Your task to perform on an android device: I want to search for cruise schedule from Gouda port as it is nearby.
Image 0: 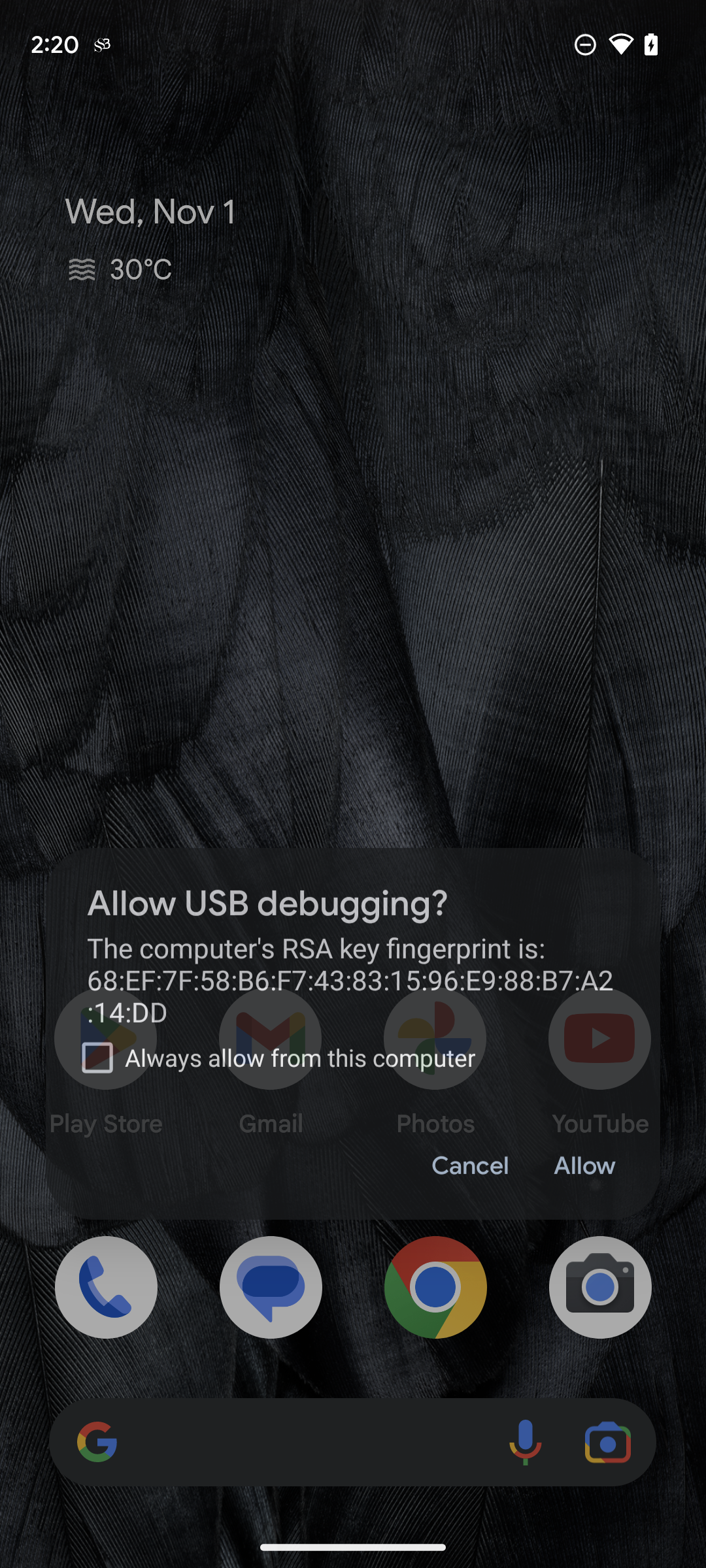
Open the Cruise Mapper app.
Step 0: open app "CruiseMapper"
Image 1: 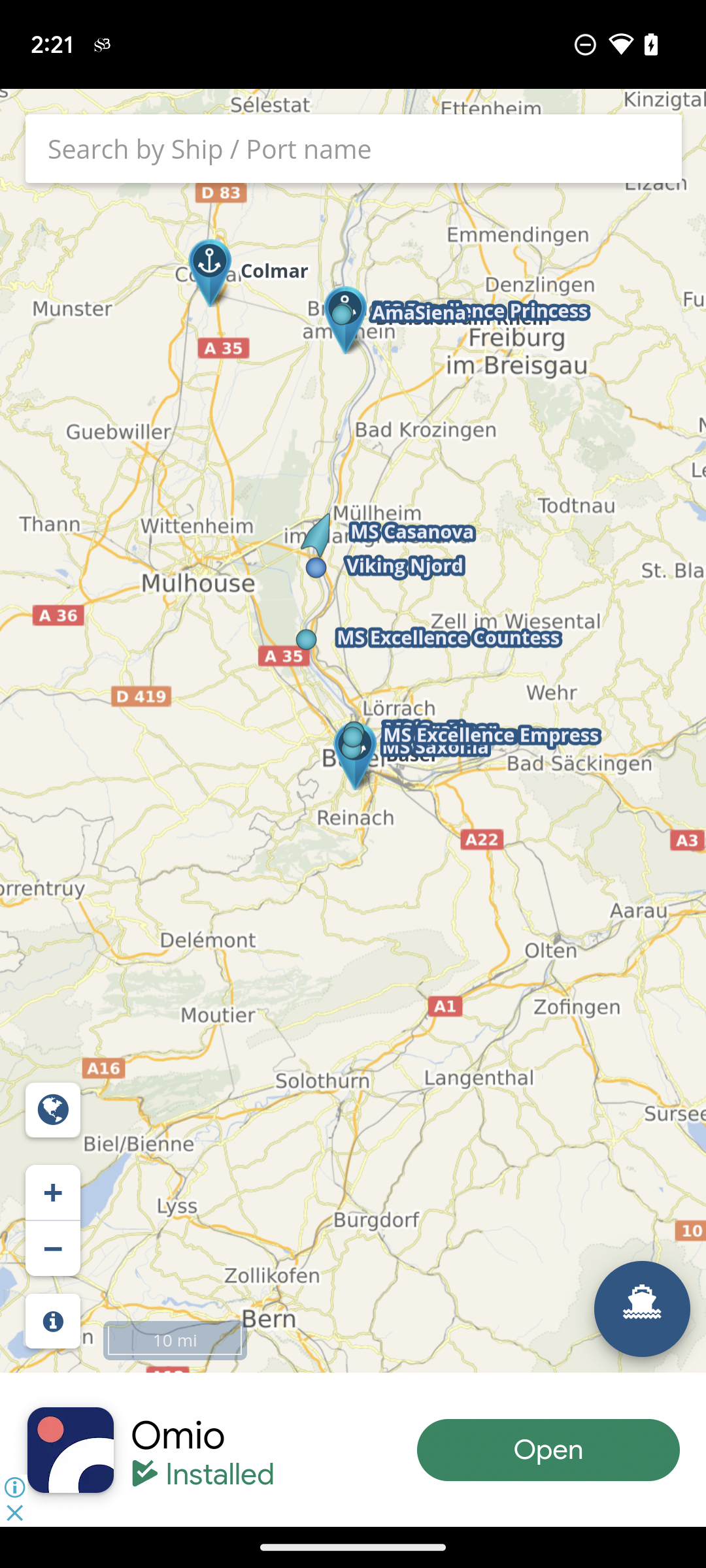
Click on Search box on the top of the screen.
Step 1: click (418, 142)
Image 2: 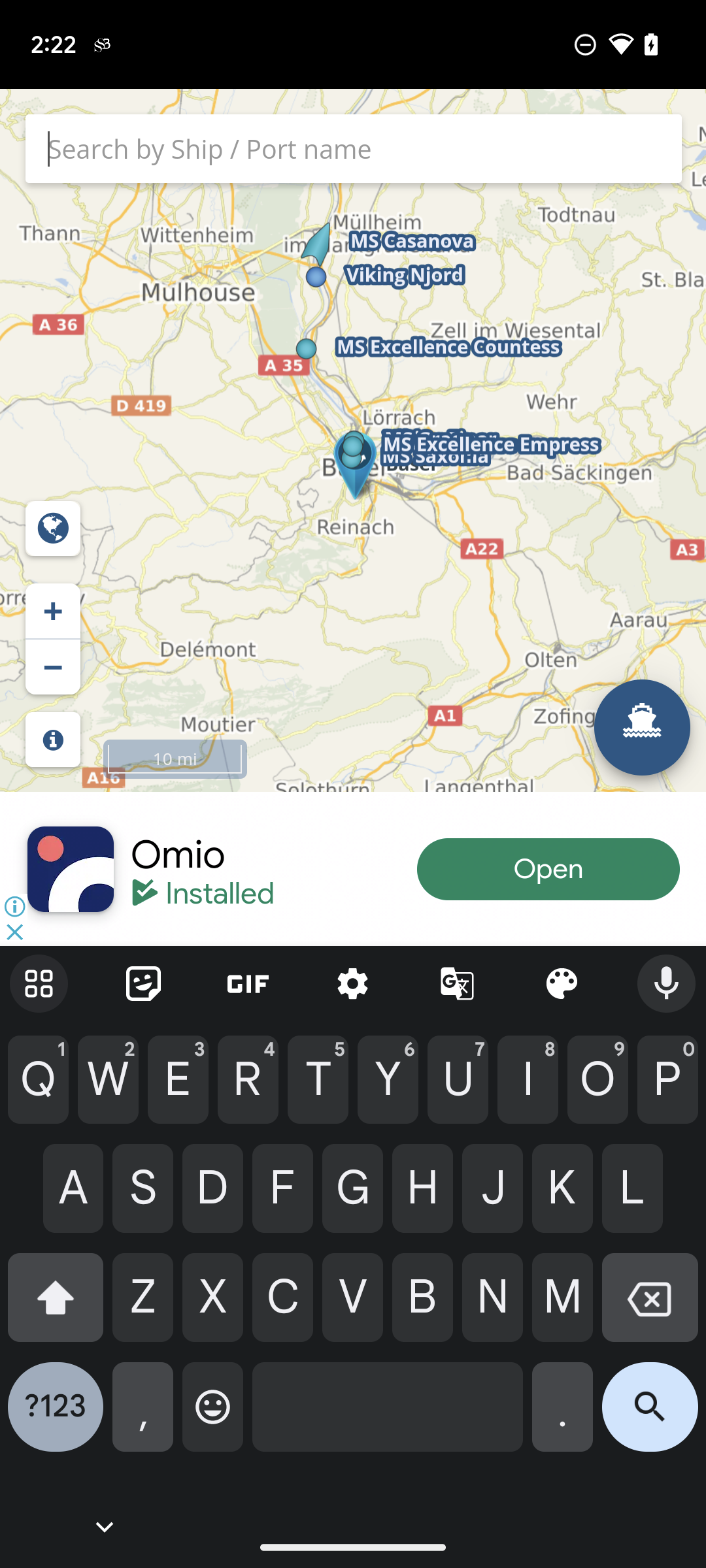
Enter Gouda in the text box.
Step 2: type "Gouda"
Image 3: 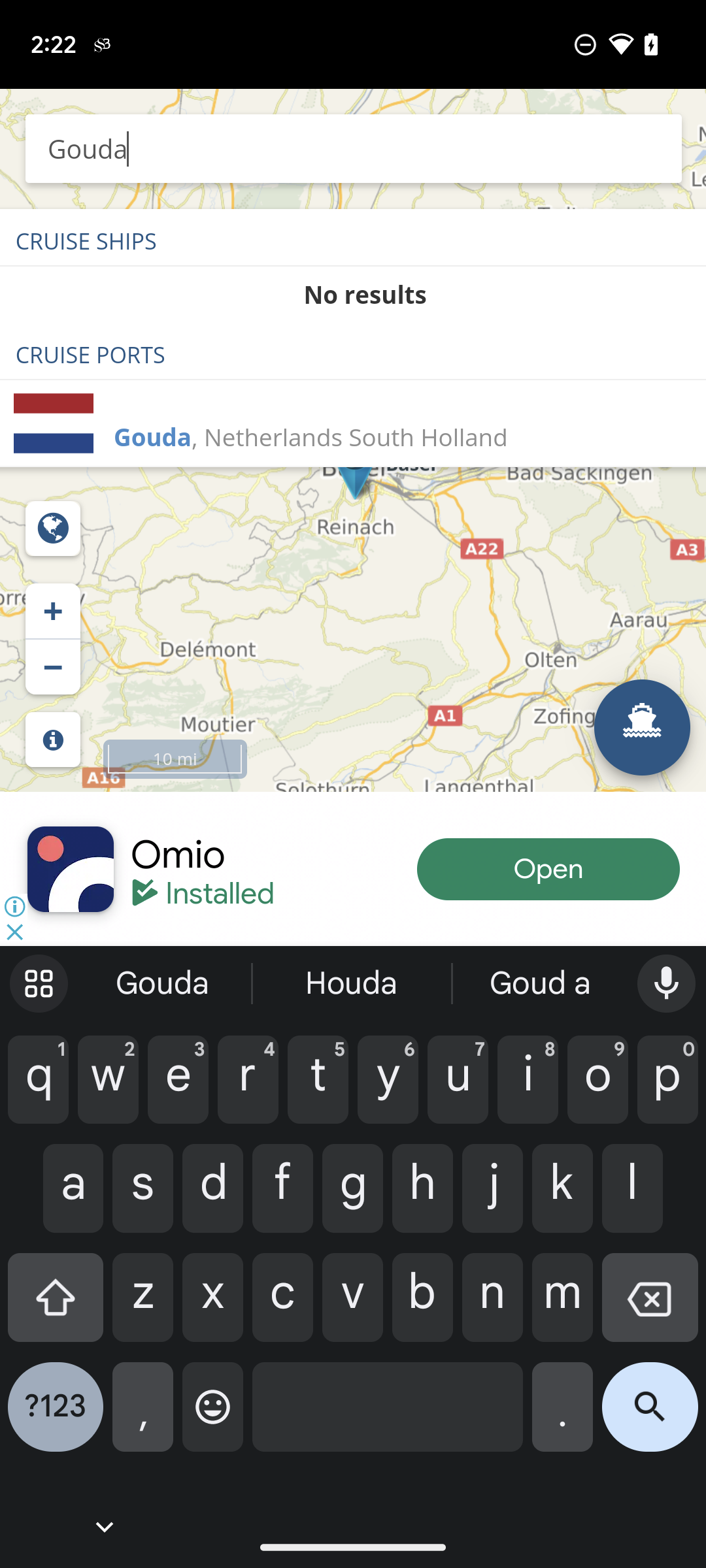
Click on the search result of Gouda.
Step 3: click (349, 436)
Image 4: 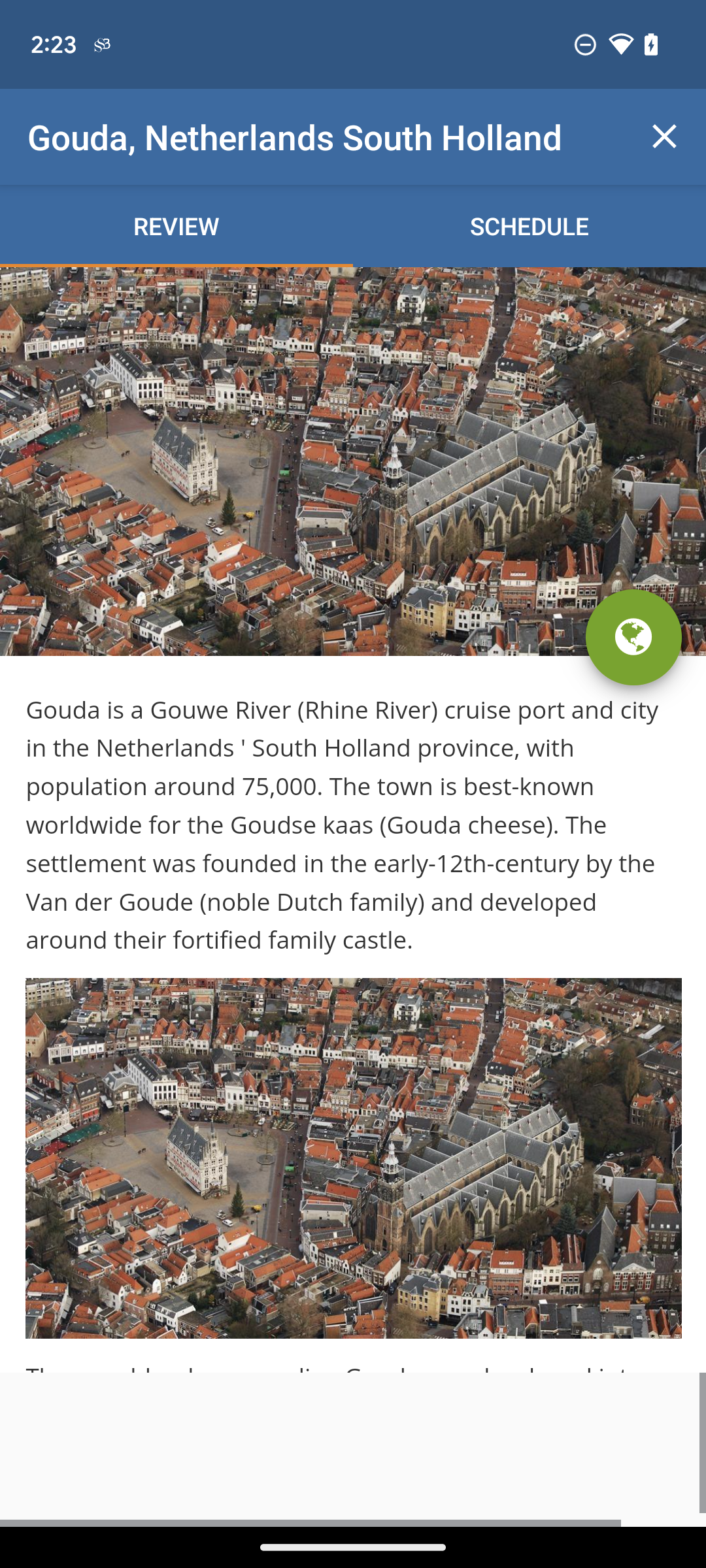
Click on the Schedule button on the top right side of the screen.
Step 4: click (529, 225)